Your task to perform on an android device: I'd like to read customer reviews before making an informed judgment on the Nike Jordan vapor Knit Football Gloves White/Black quality.
Image 0: 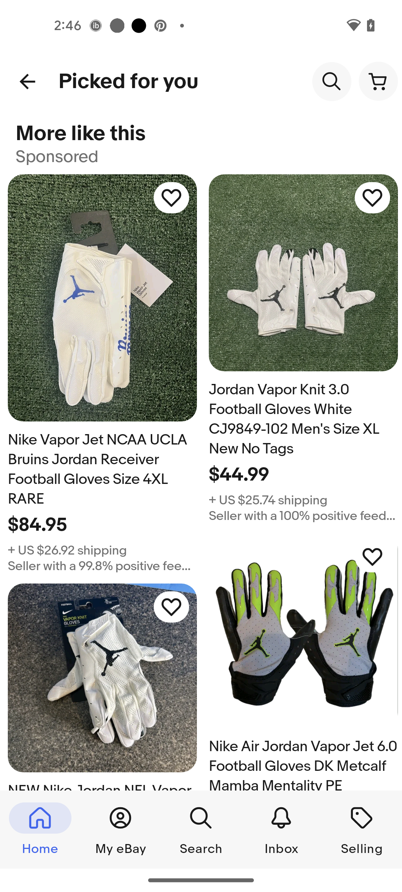
Go back to the previous page
Step 0: press back button
Image 1: 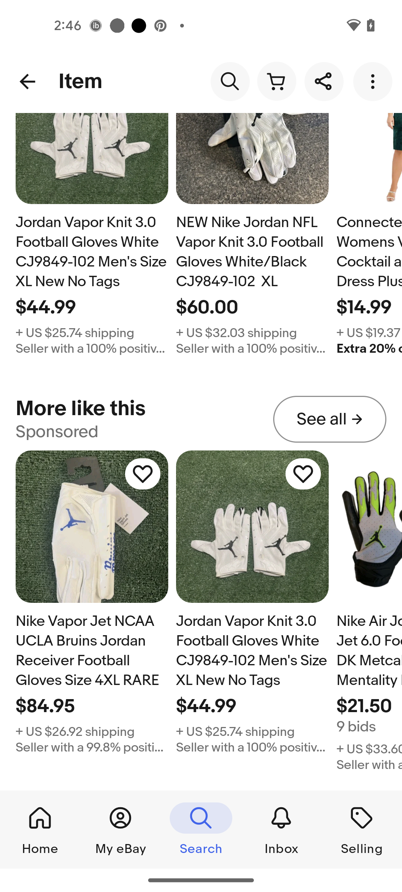
Swipe up to view the reviews
Step 1: scroll down
Image 2: 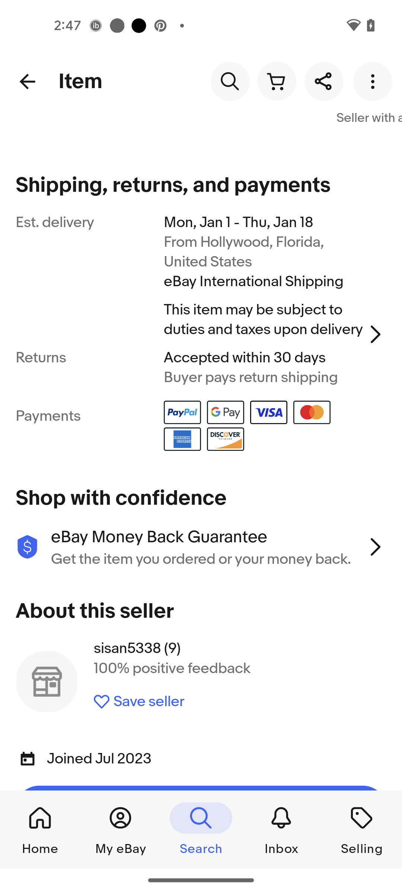
Swipe up to view the reviews
Step 2: scroll down
Image 3: 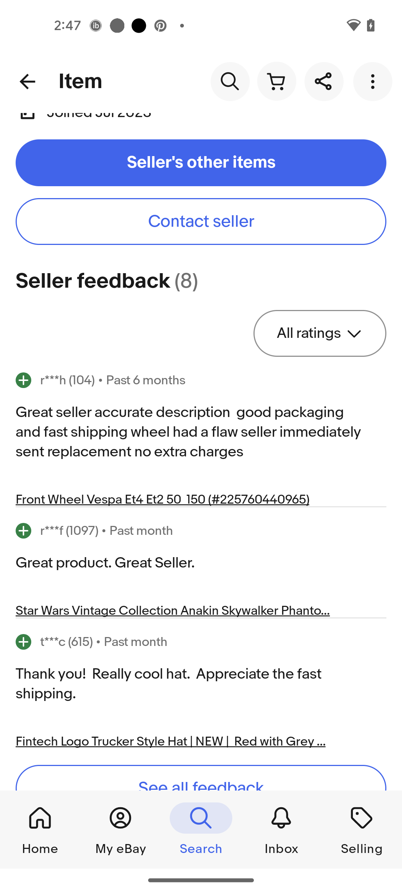
Swipe up to view the reviews
Step 3: scroll down
Image 4: 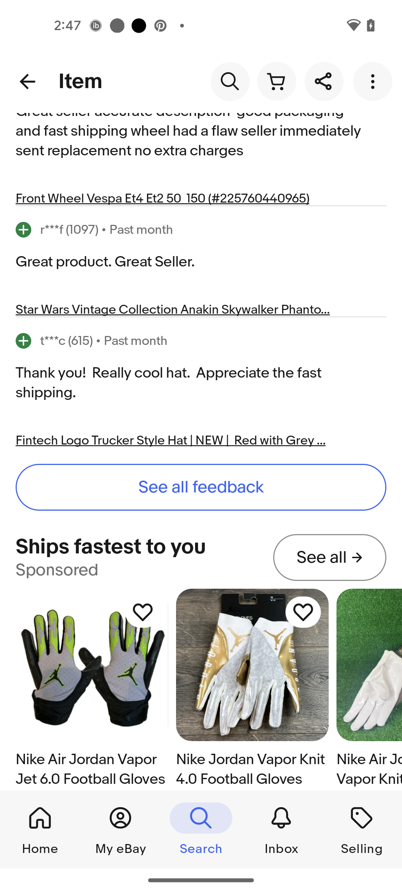
Click on the See all feedback button
Step 4: click (201, 487)
Image 5: 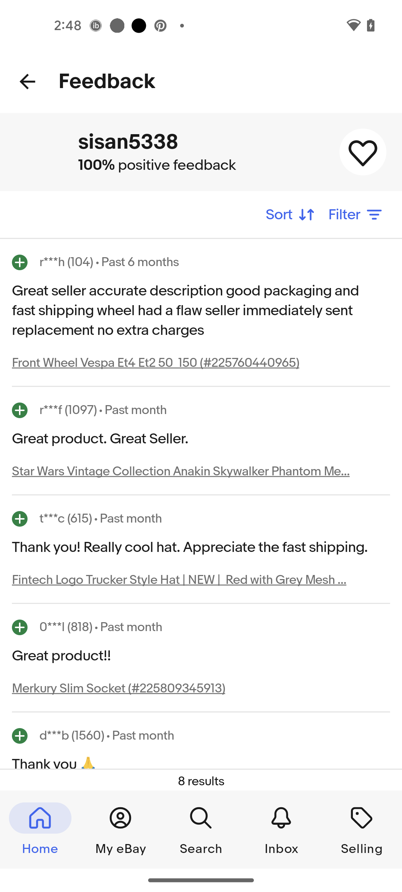
Swipe up to read more
Step 5: scroll down
Image 6: 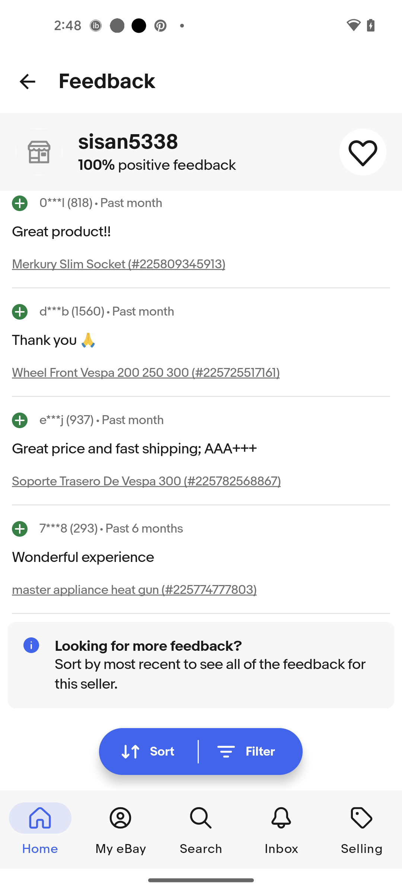
Swipe up to read more
Step 6: scroll down